Your task to perform on an android device: Play the Luciano Pavarotti and James Brown song It's A Man's Man's Man's World (Stereo) on the YouTube app.
Image 0: 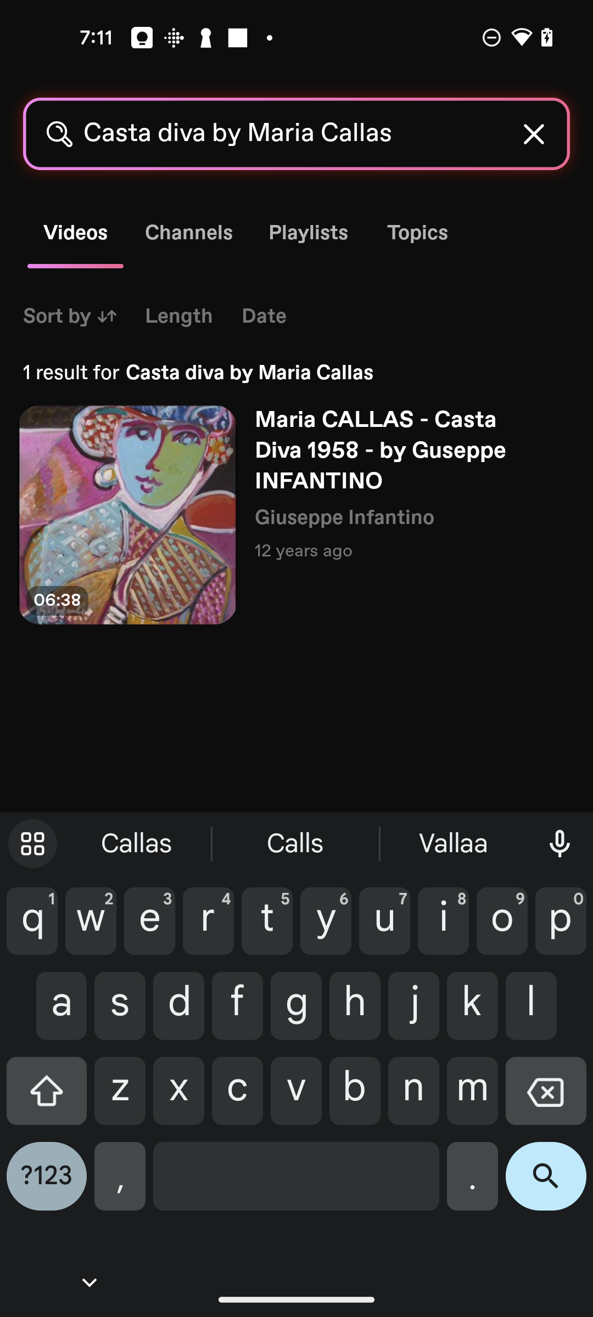
Open the YouTube app
Step 0: open app "YouTube"
Image 1: 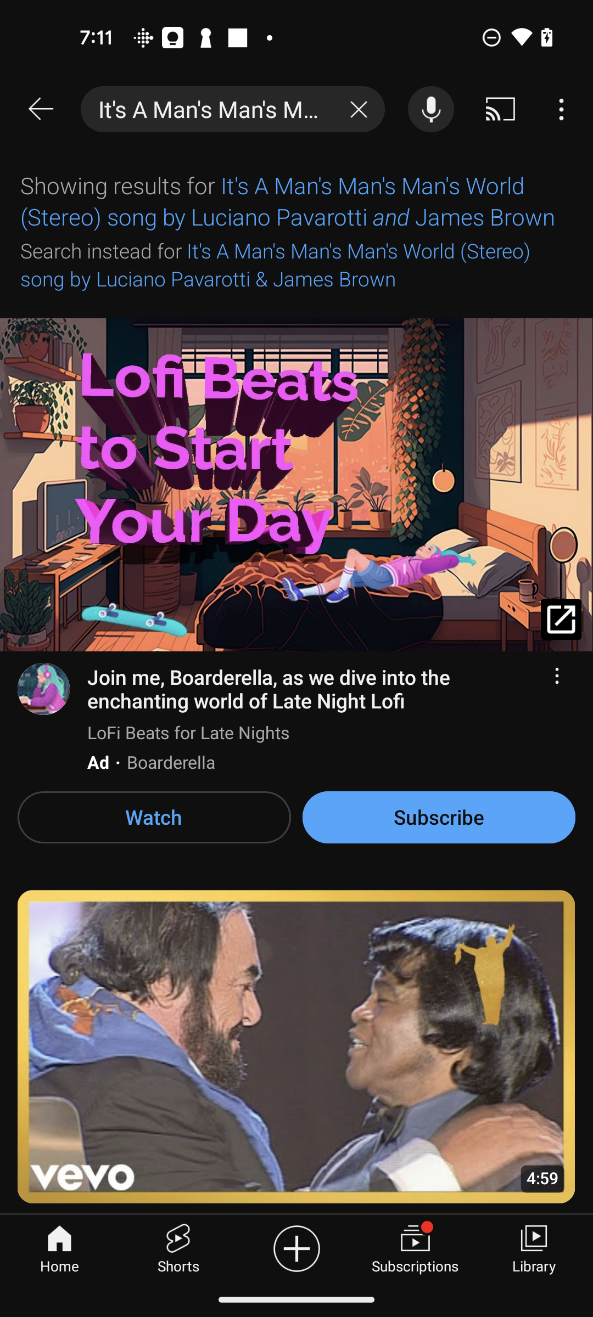
Scroll down to view more
Step 1: scroll down
Image 2: 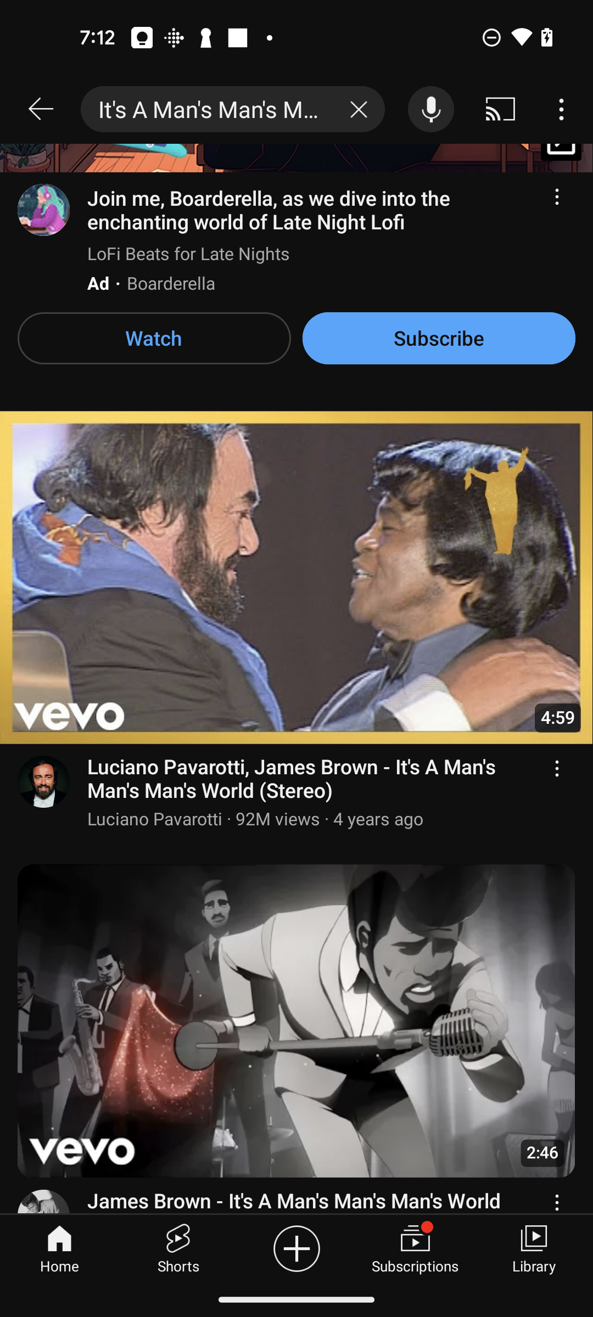
Click on the first search result
Step 2: click (296, 638)